Your task to perform on an android device: Since the task of buying New Balance hiking shoes is done, I will delete it from the To-Do reminder app.
Image 0: 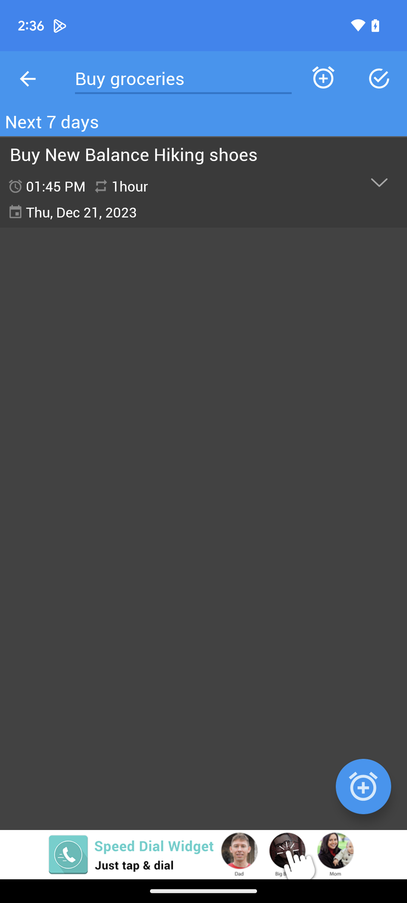
Click on "Buy New Balance Hiking shoes"
Step 0: click (180, 179)
Image 2: 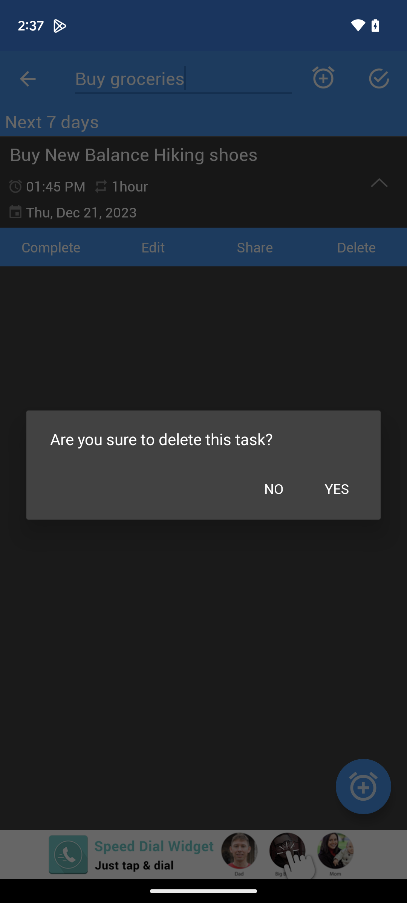
Click on yes
Step 2: click (337, 488)